Your task to perform on an android device: Since I need to fix my window, I want to search for a Spanner Key in the amazon app.
Image 0: 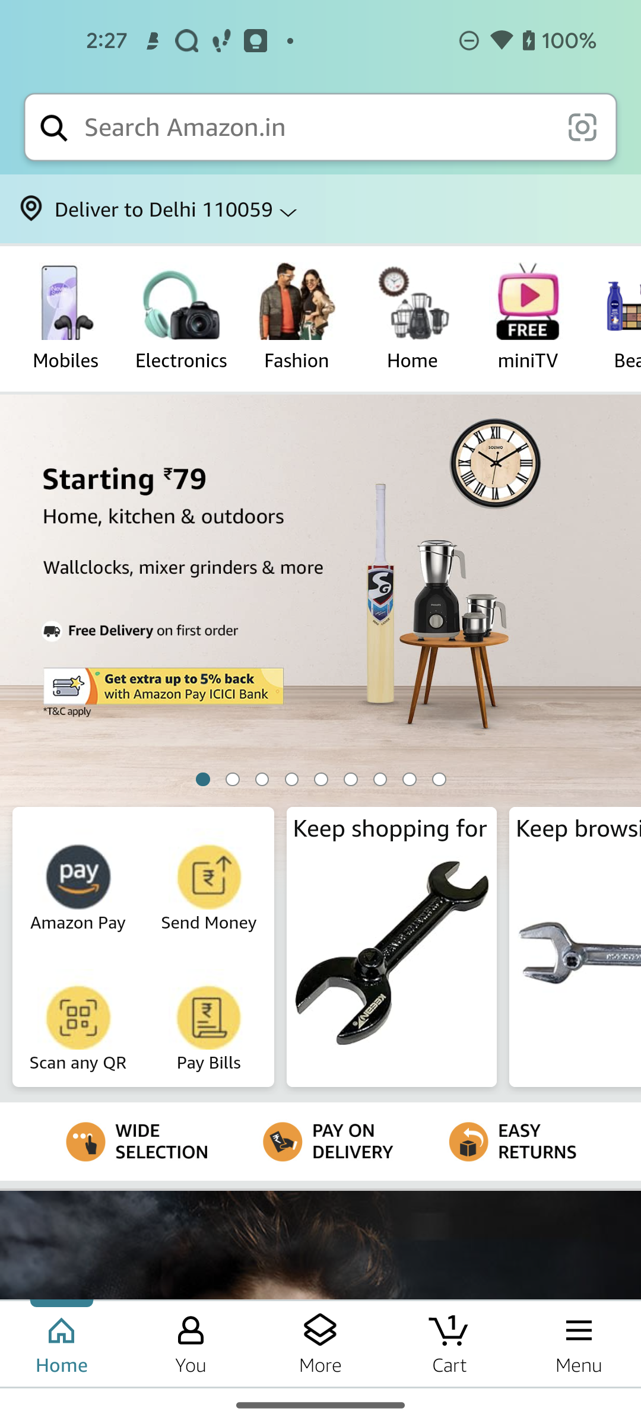
Click on the search bar at the top of the  screen
Step 0: click (316, 127)
Image 1: 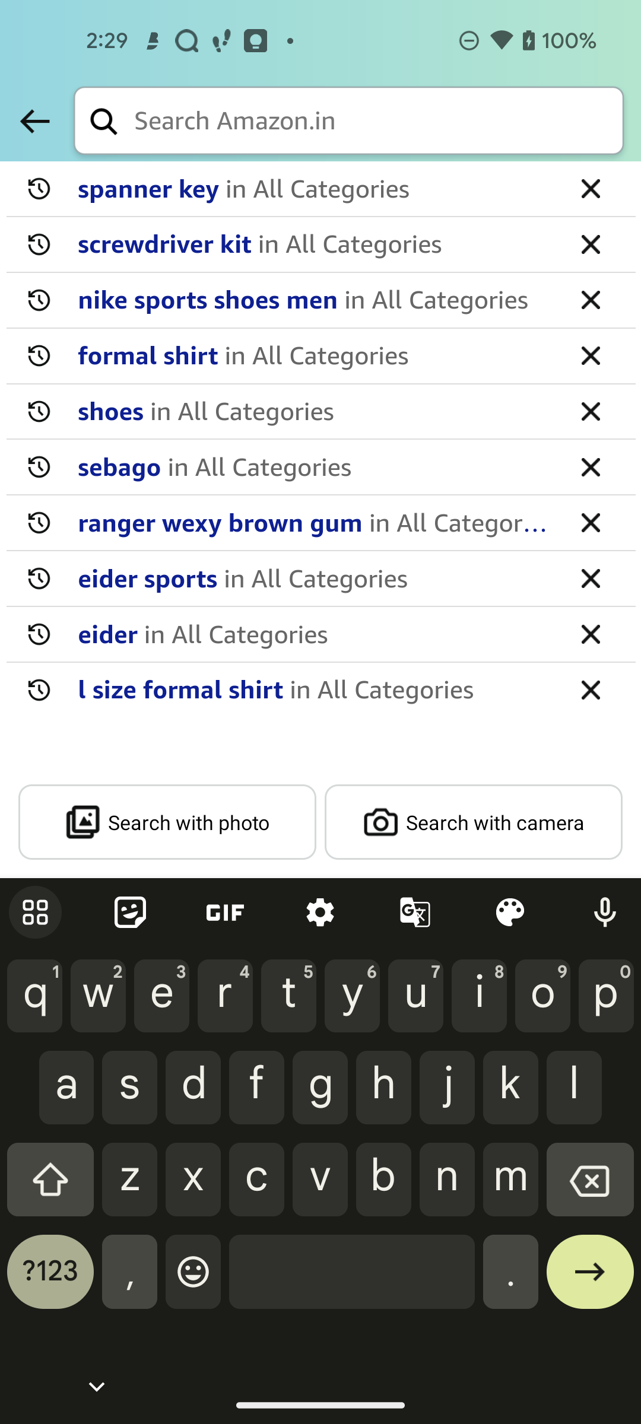
Search for spanner key
Step 1: type "Spanner key"
Image 2: 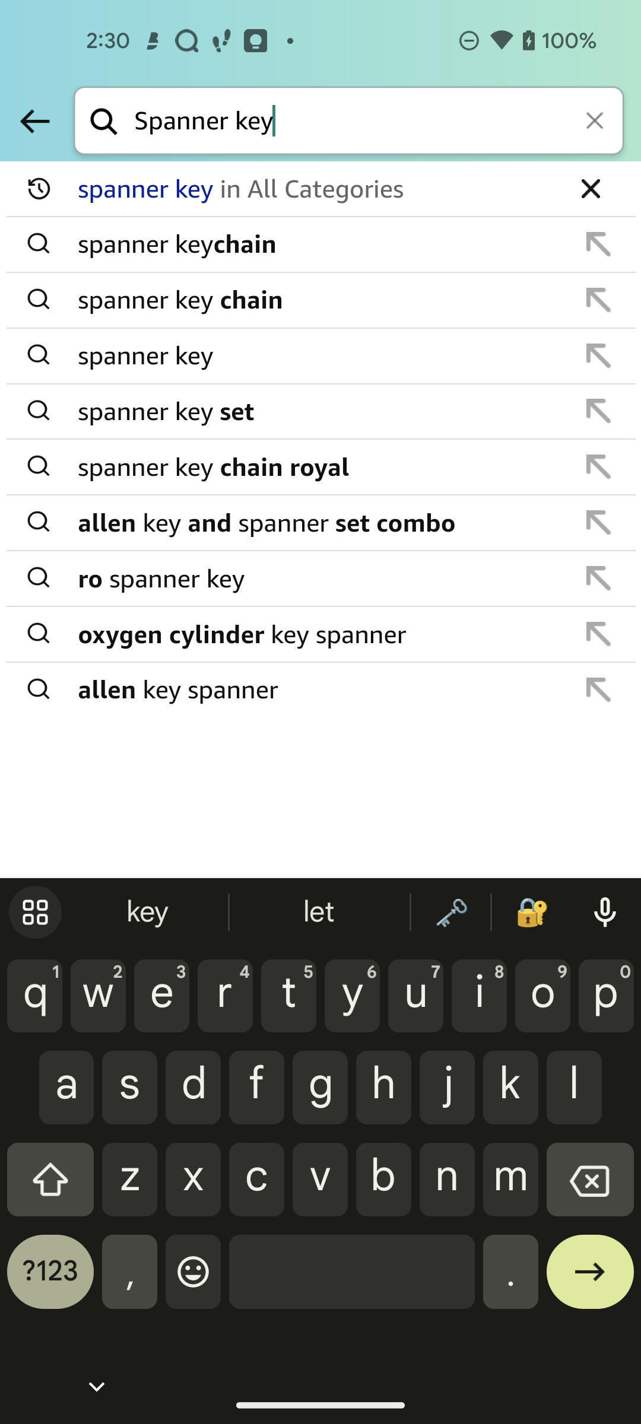
Click on the  spanner key from the suggestion 
Step 2: click (322, 355)